Your task to perform on an android device: I want to remove the Tomorrowland file via the Google Files app because I no longer need it.
Image 0: 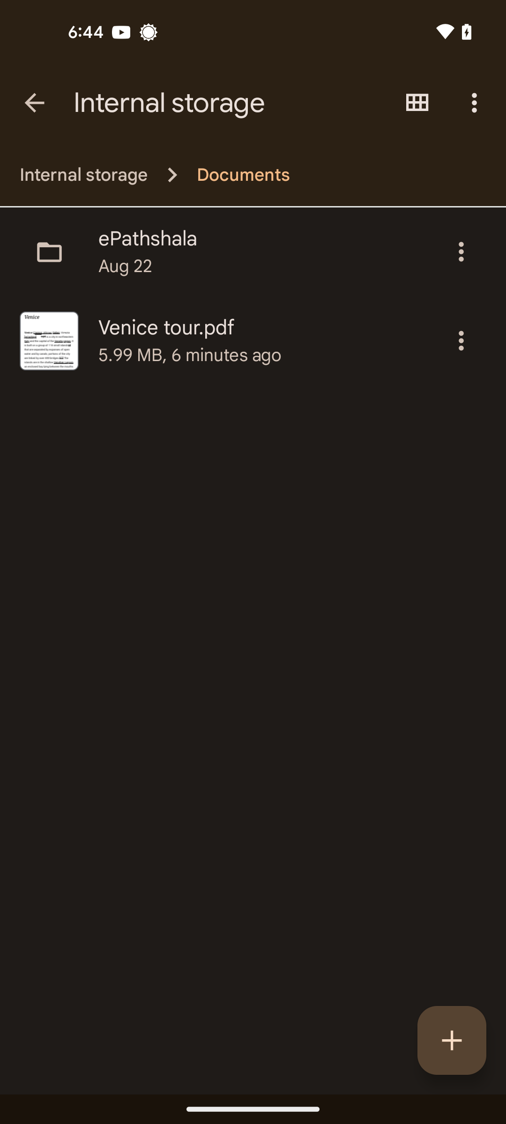
Go back to the previous page
Step 0: press back button
Image 1: 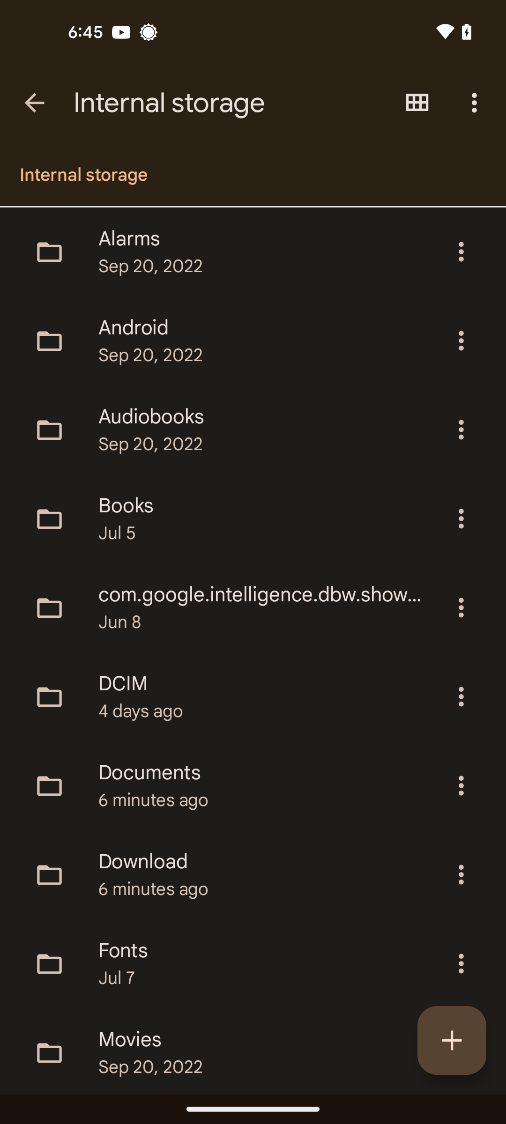
Tap on the download option
Step 1: click (262, 874)
Image 2: 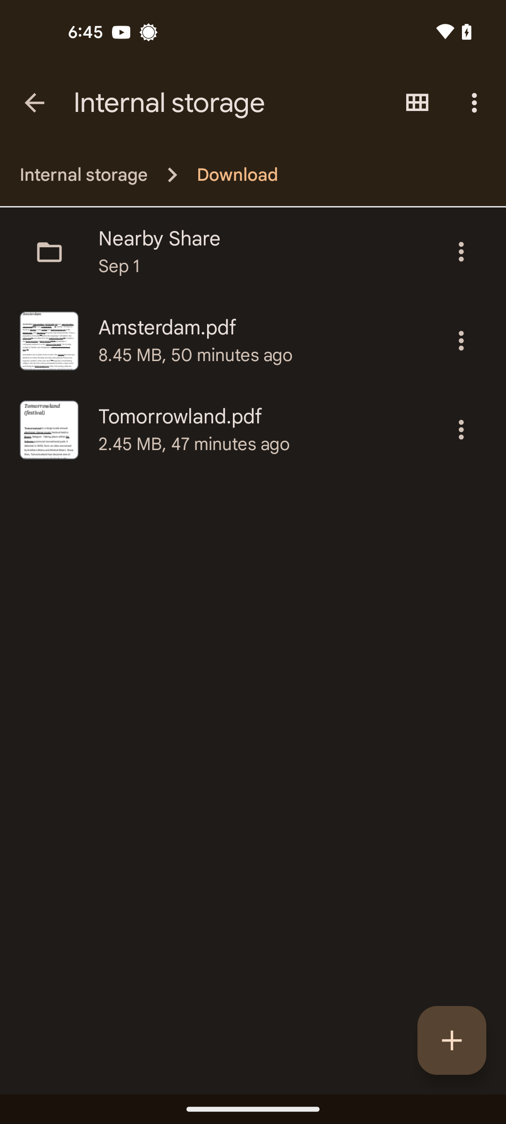
Tap on the three dots icon of tomorrowland file
Step 2: click (461, 429)
Image 3: 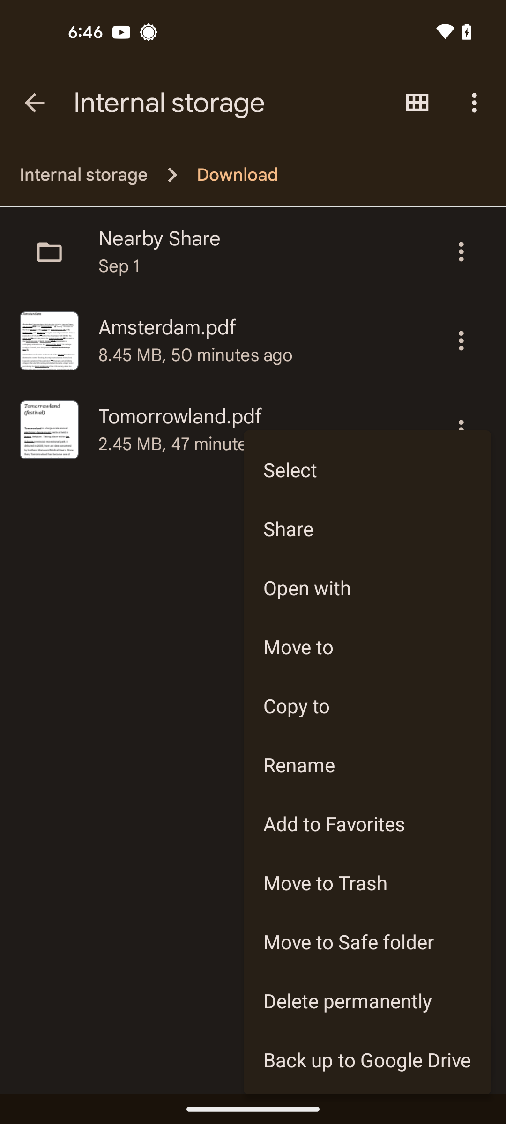
Tap on the delete permanently option
Step 3: click (367, 1000)
Image 4: 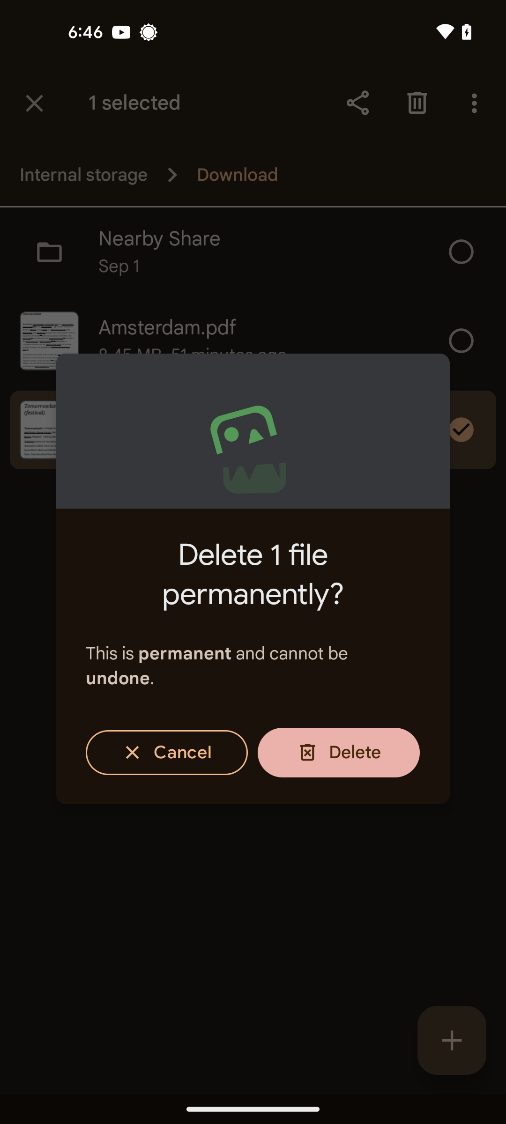
Tap on the delete button 
Step 4: click (338, 752)